Your task to perform on an android device: I should delete the Vecna recording from the Sound Recorder Plus app because it is no longer relevant to me.
Image 0: 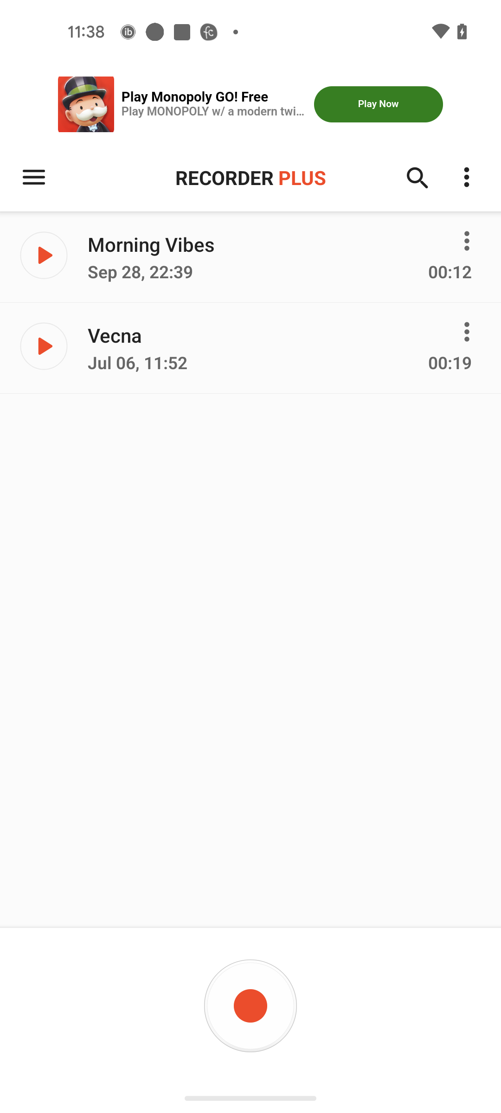
Click on the Three dots icon in front of the Vecna recording
Step 0: click (469, 326)
Image 1: 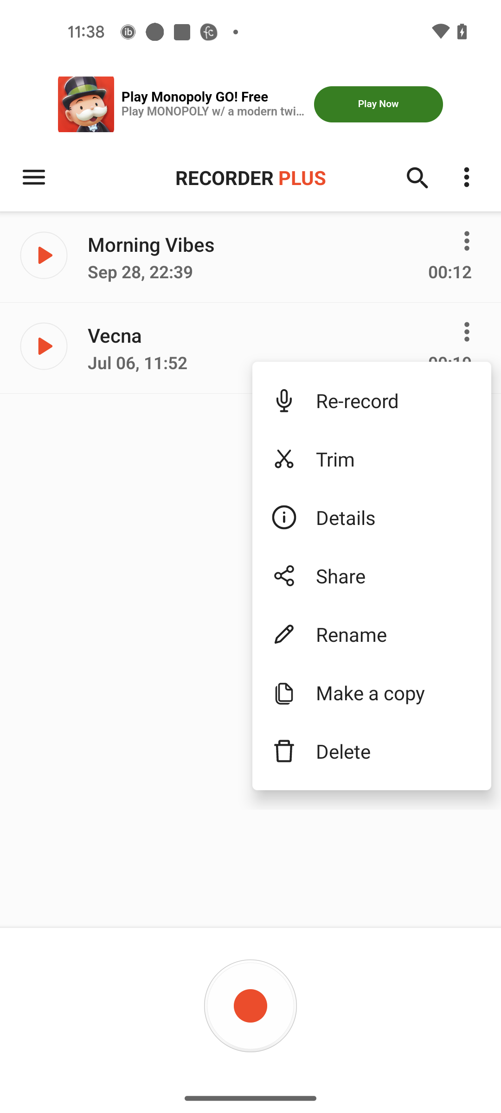
Click on the Delete option
Step 1: click (394, 751)
Image 2: 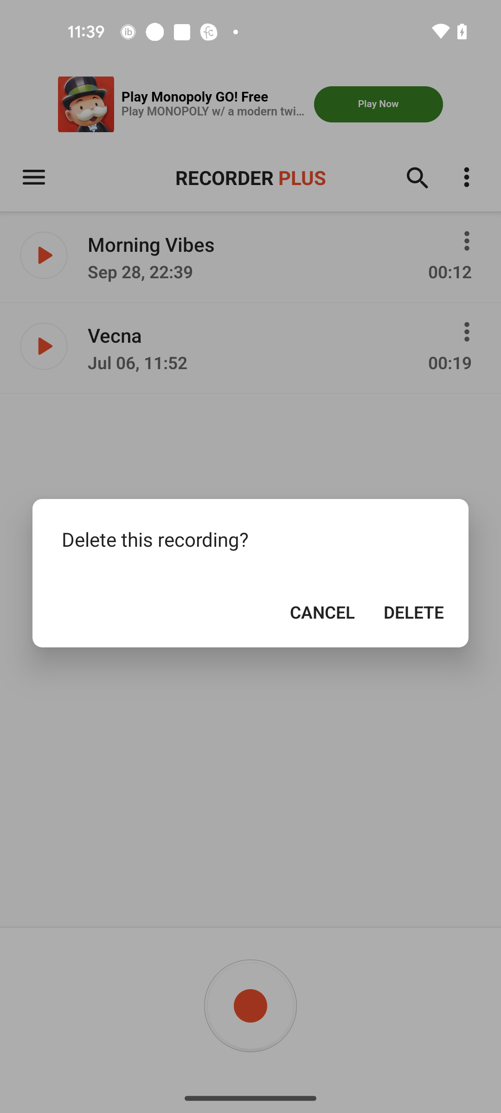
Click on the Delete option
Step 2: click (414, 612)
Image 3: 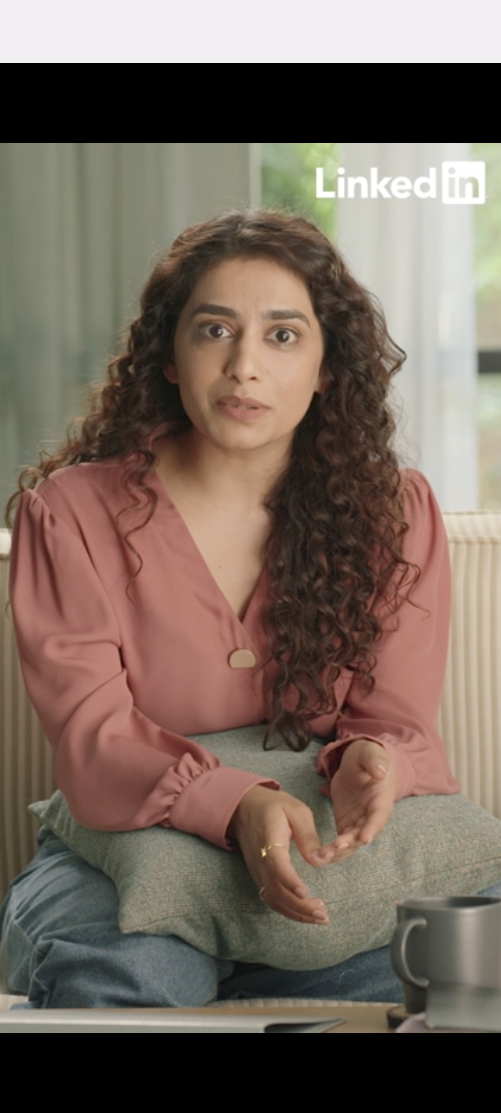
Click on the Delete option
Step 3: wait
Image 4: 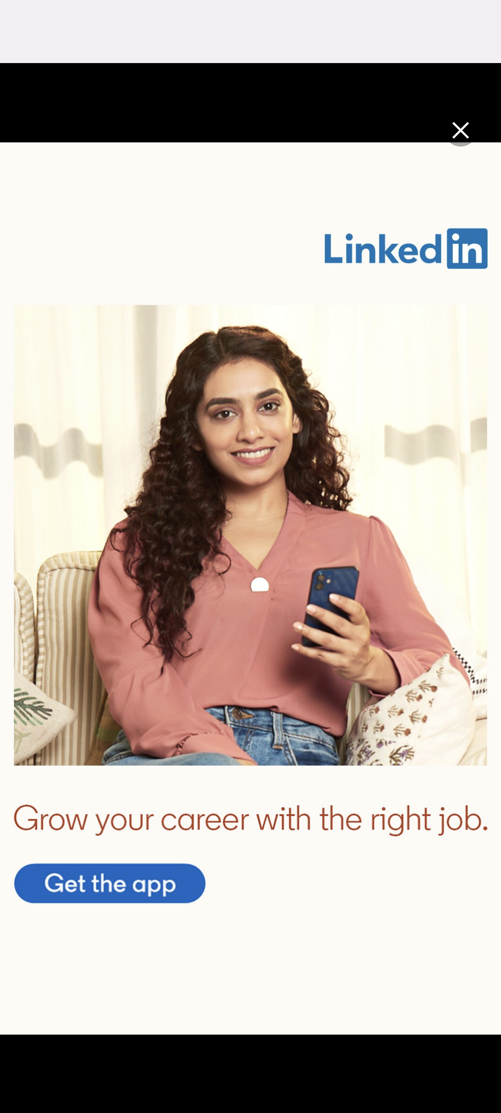
Click on the Close icon at the top right corner of the screen
Step 4: click (251, 588)